Your task to perform on an android device: I would like to replace my Kitchen Cabinet as they are not looking good, Search for Kitchen cabinets in the Shopsy app.
Image 0: 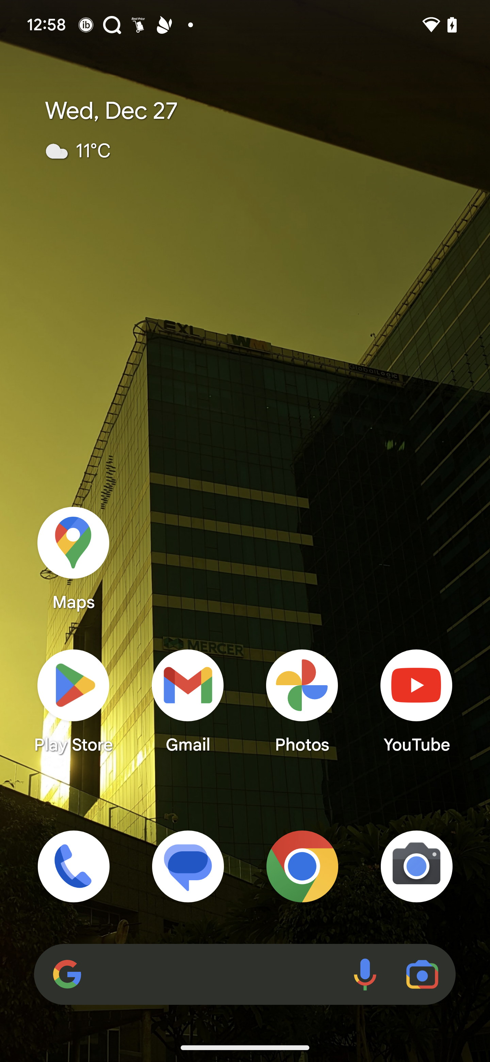
Open Shopsy app
Step 0: open app "Shopsy"
Image 1: 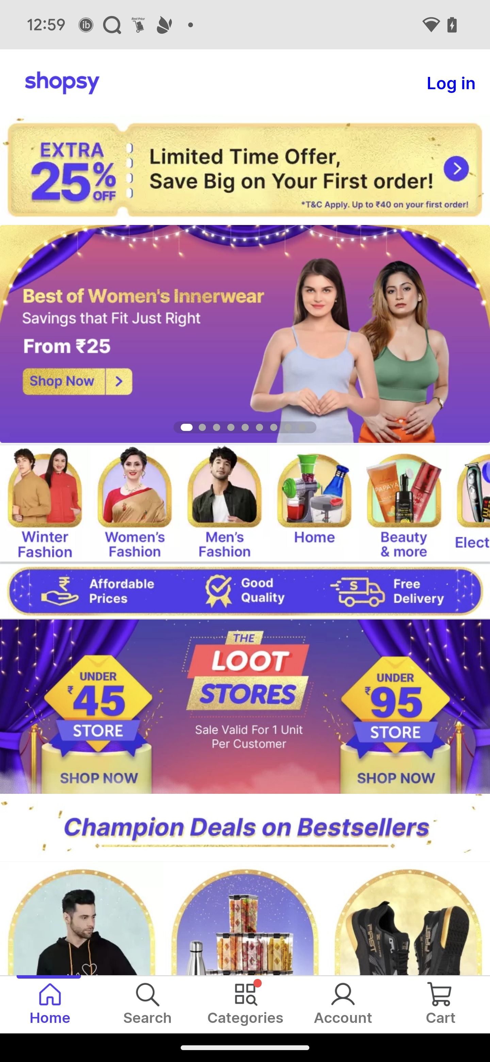
Click on the search bar
Step 1: click (147, 1019)
Image 2: 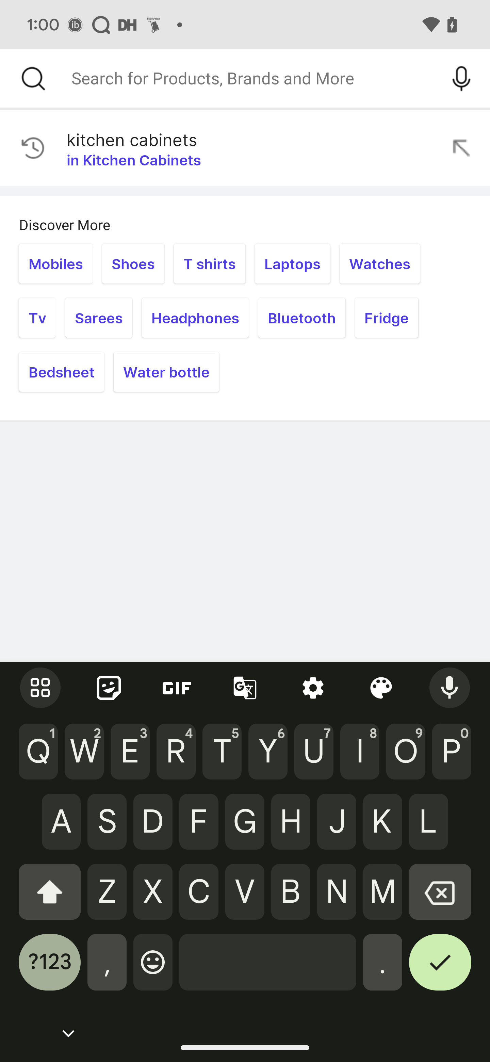
Type Kitchen cabinet in the search tab
Step 2: type "Kitchen cabinet "
Image 3: 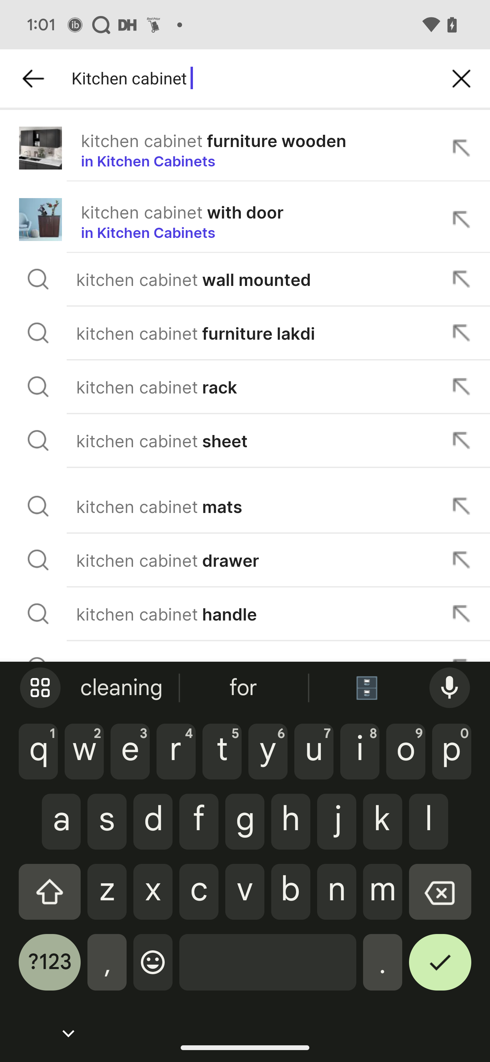
Click on the first suggestion
Step 3: click (214, 161)
Image 4: 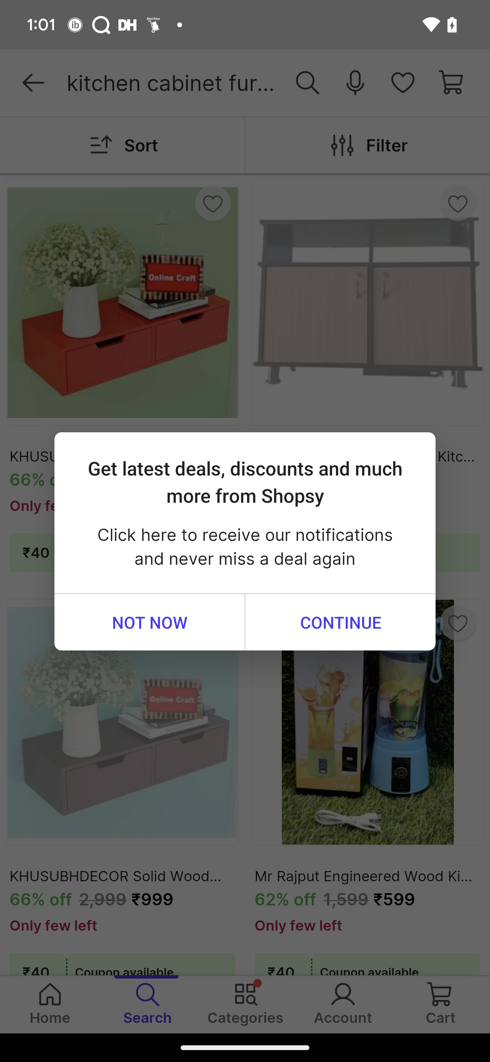
Click on the first suggestion
Step 4: wait